Your task to perform on an android device: View the description of bottle gourd kaddu sorakaya on the Vijetha Live app.
Image 0: 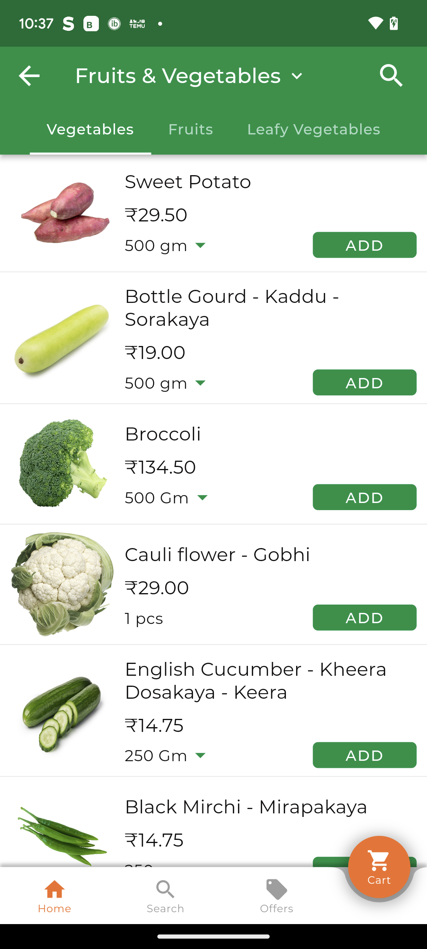
Click on the second image on the left side of the screen.
Step 0: click (213, 338)